Your task to perform on an android device: Review the progress of the completed lesson
Image 0: 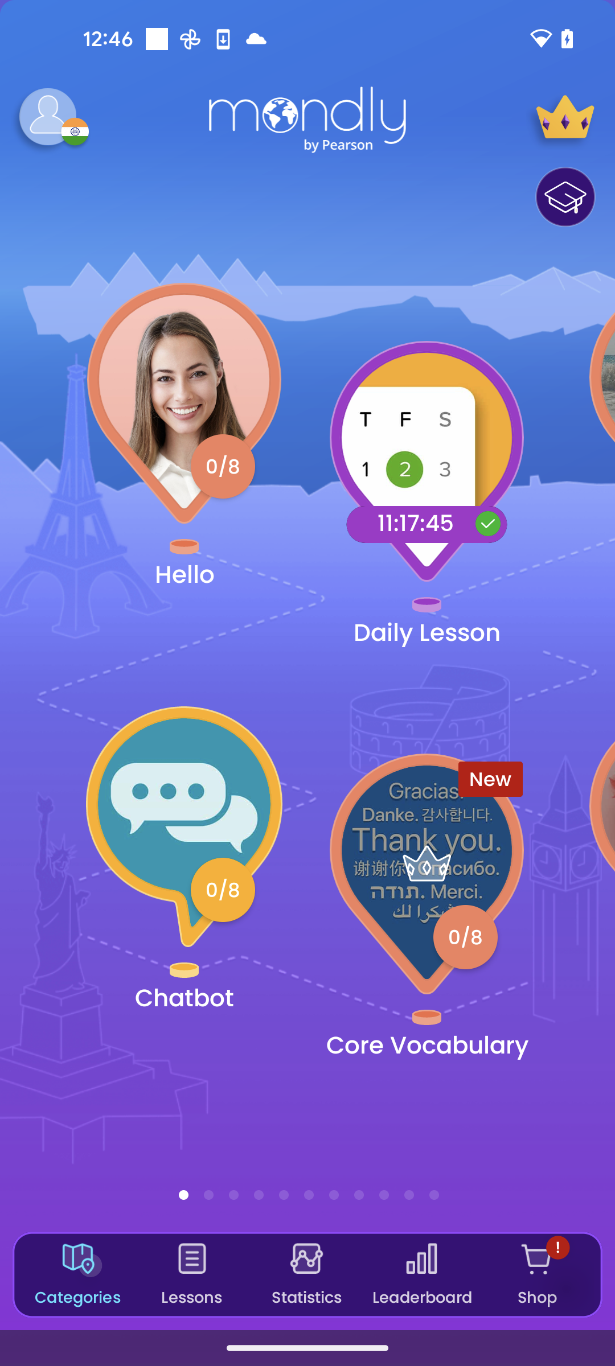
click on the statistics option in the center of bottom screen
Step 0: click (306, 1258)